Your task to perform on an android device: Export contacts, from the Google Contacts app
Image 0: 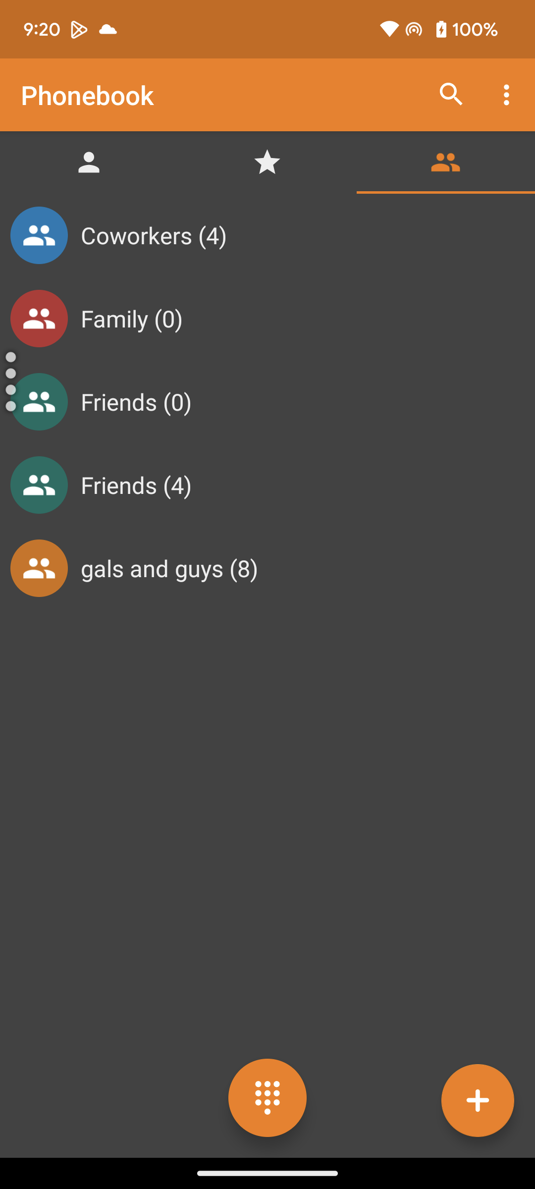
Open the Google Contacts app.
Step 0: open app "Contacts"
Image 2: 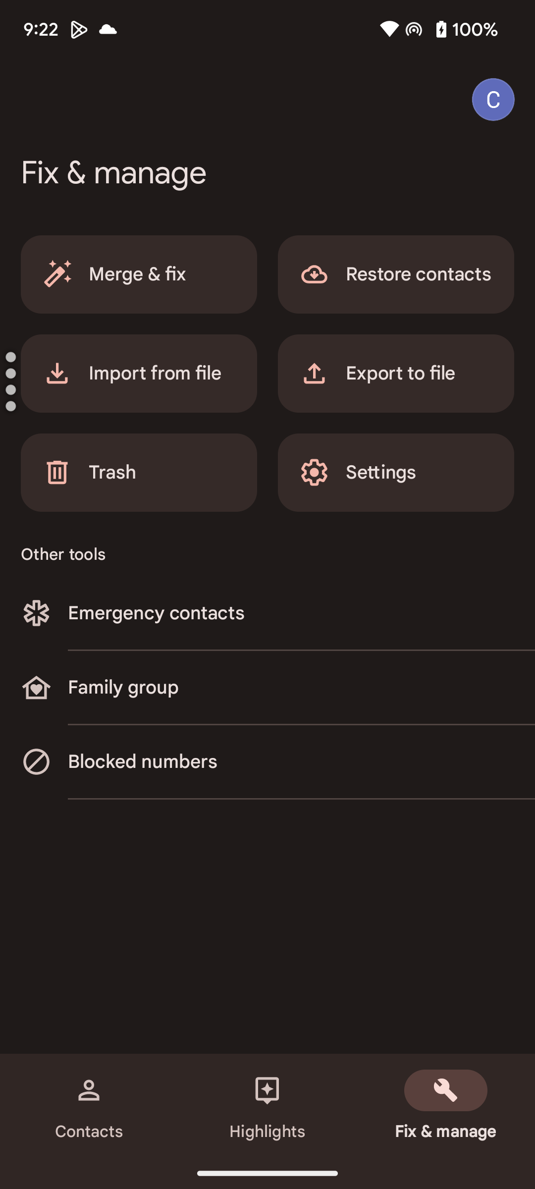
Click on the Export to file option on the right side of the screen.
Step 2: click (396, 373)
Image 3: 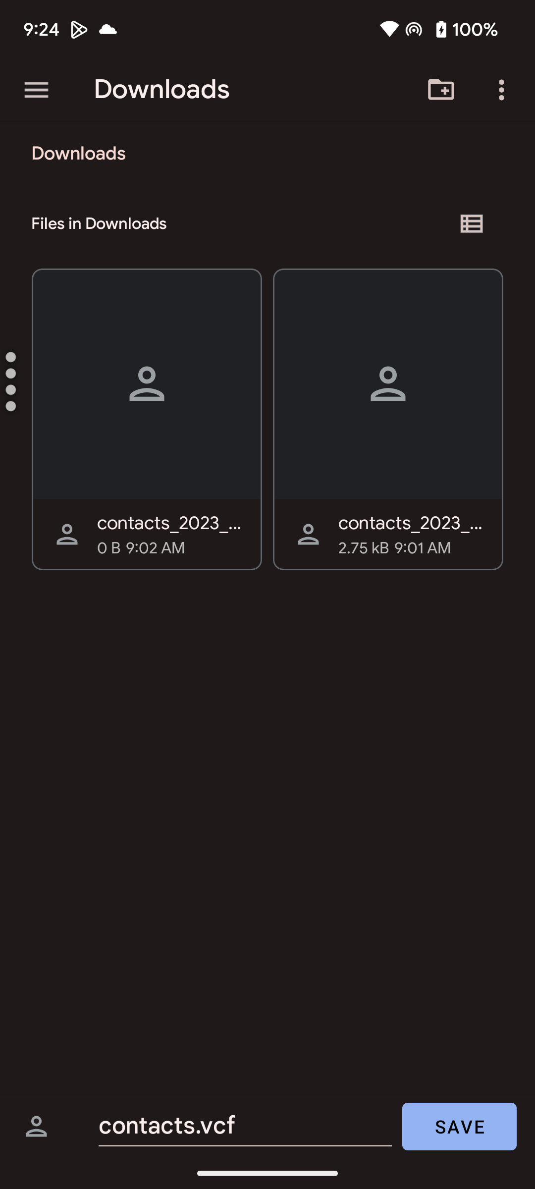
Click on the save option on the bottom right corner of the screen.
Step 3: click (459, 1126)